Your task to perform on an android device: In the TickTick app, set the study session reminder on snooze.
Image 0: 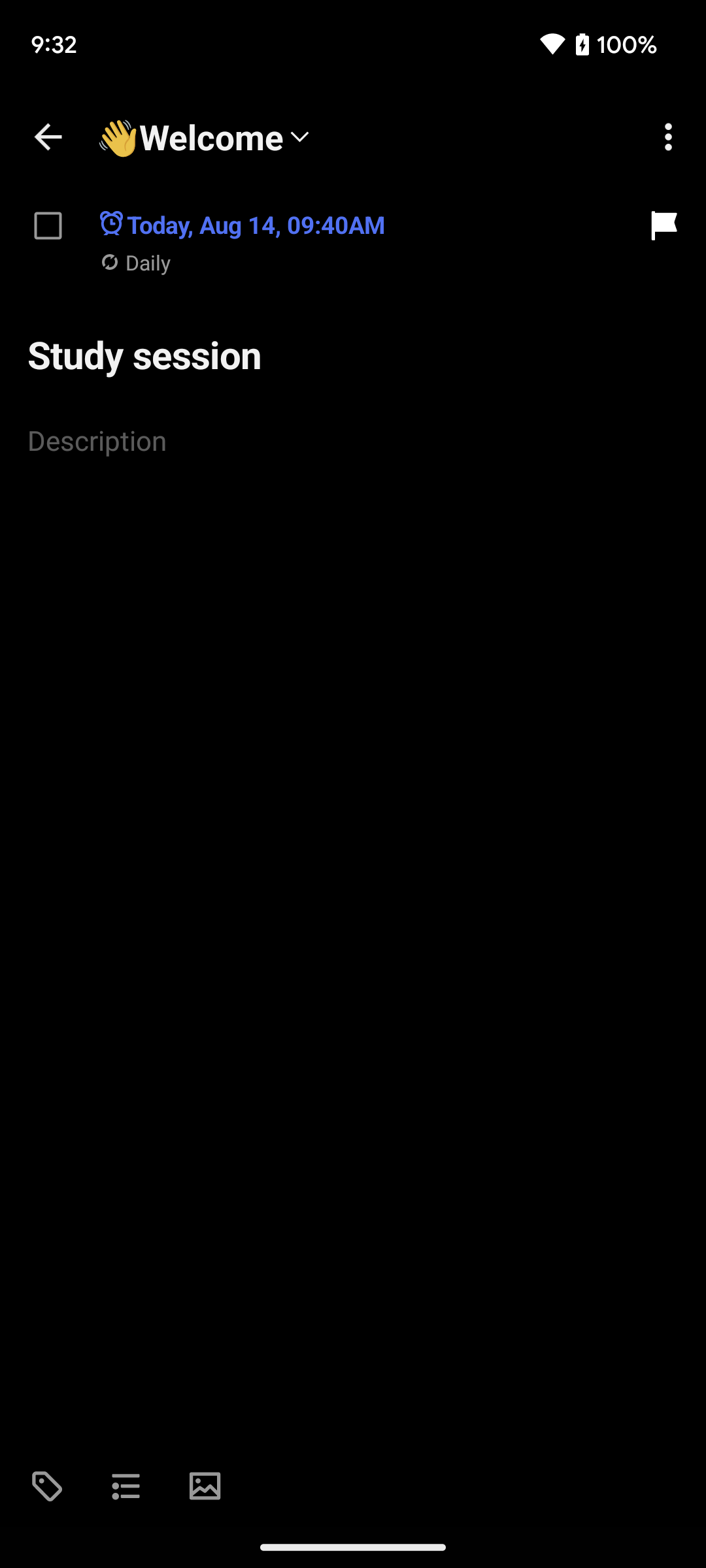
Step 0: wait
Image 1: 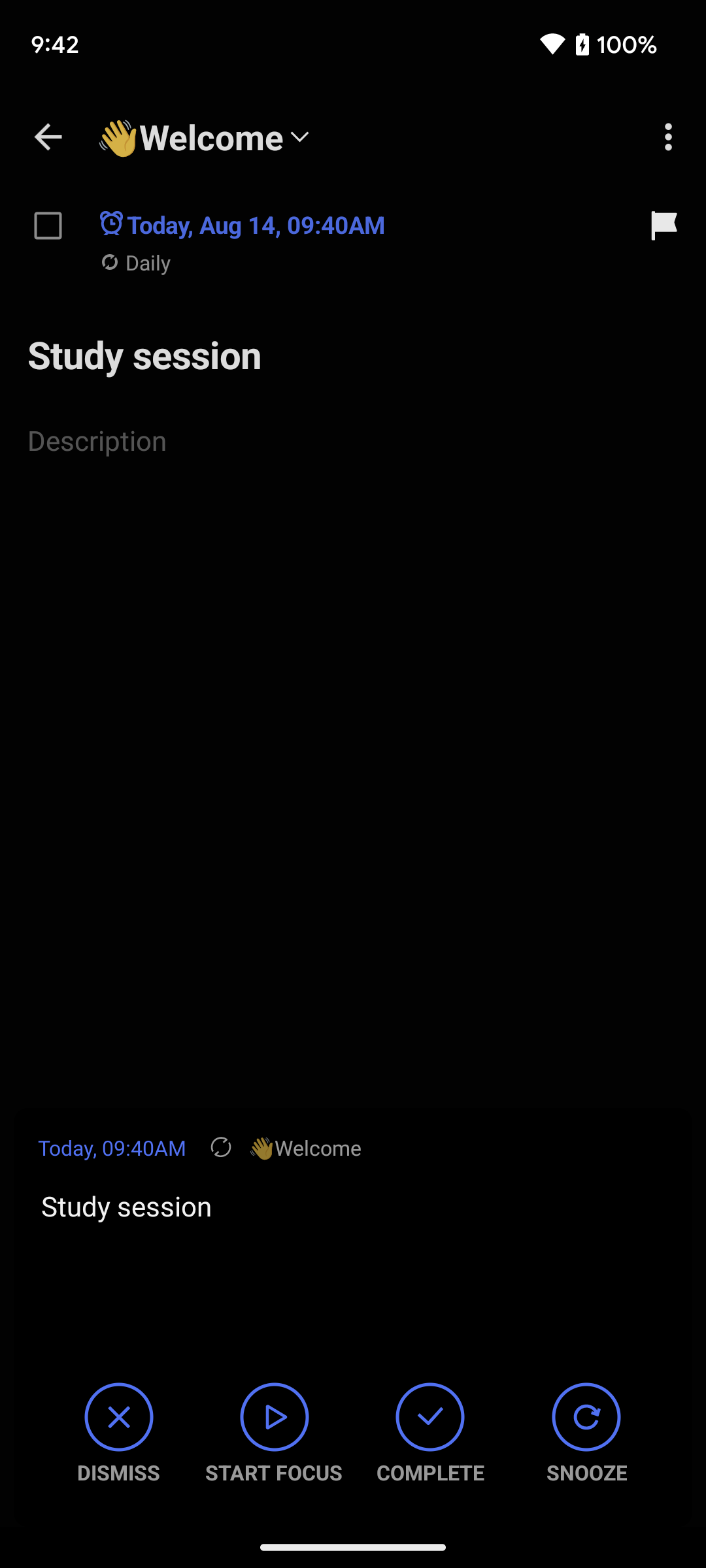
Click on the snooze option at the bottom right corner of the screen.
Step 1: click (589, 1411)
Image 2: 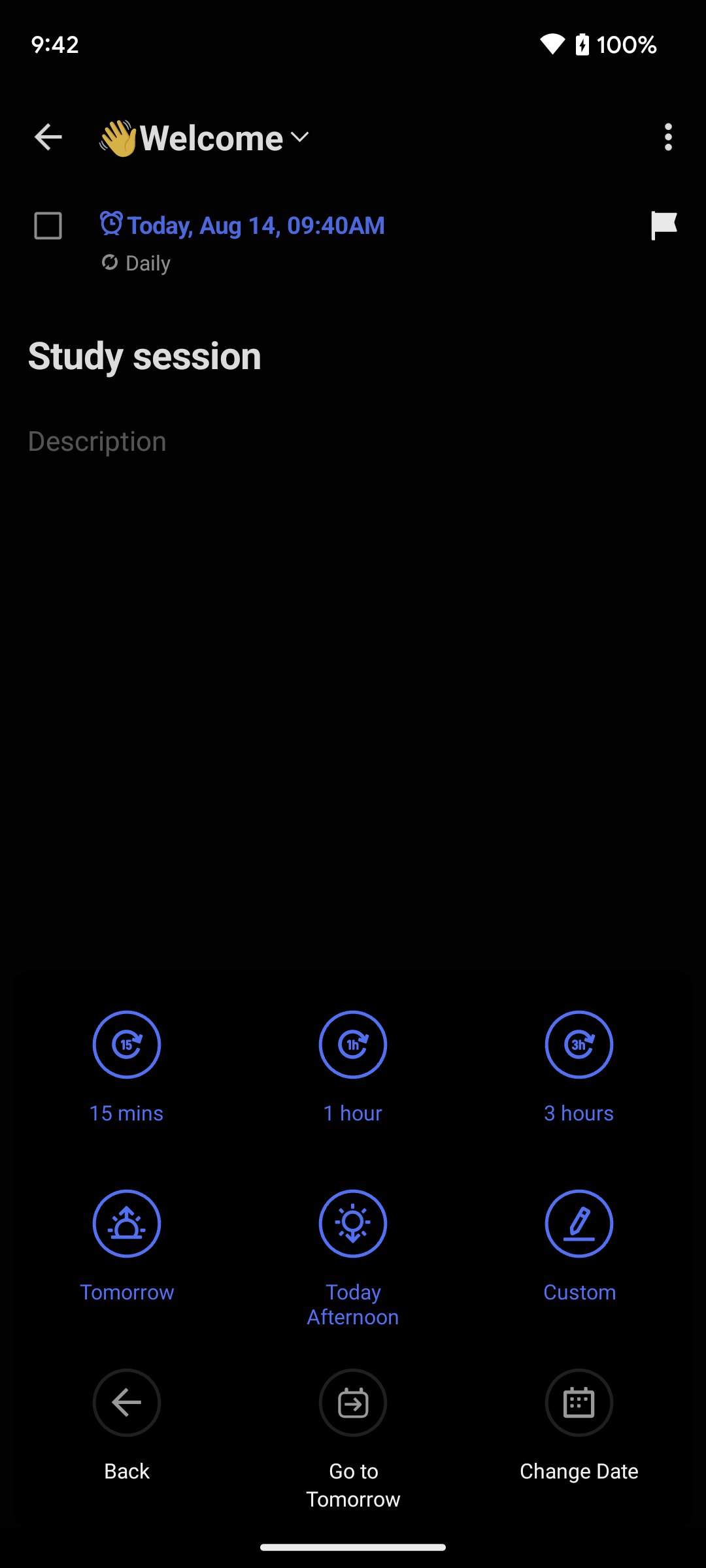
Click on the 15 mins snooze option on the left side of the screen.
Step 2: click (112, 1010)